Your task to perform on an android device: Add a  sized 10 FLX wcts 500 woman Trouser storn Grey  to cart on DECATHLON app
Image 0: 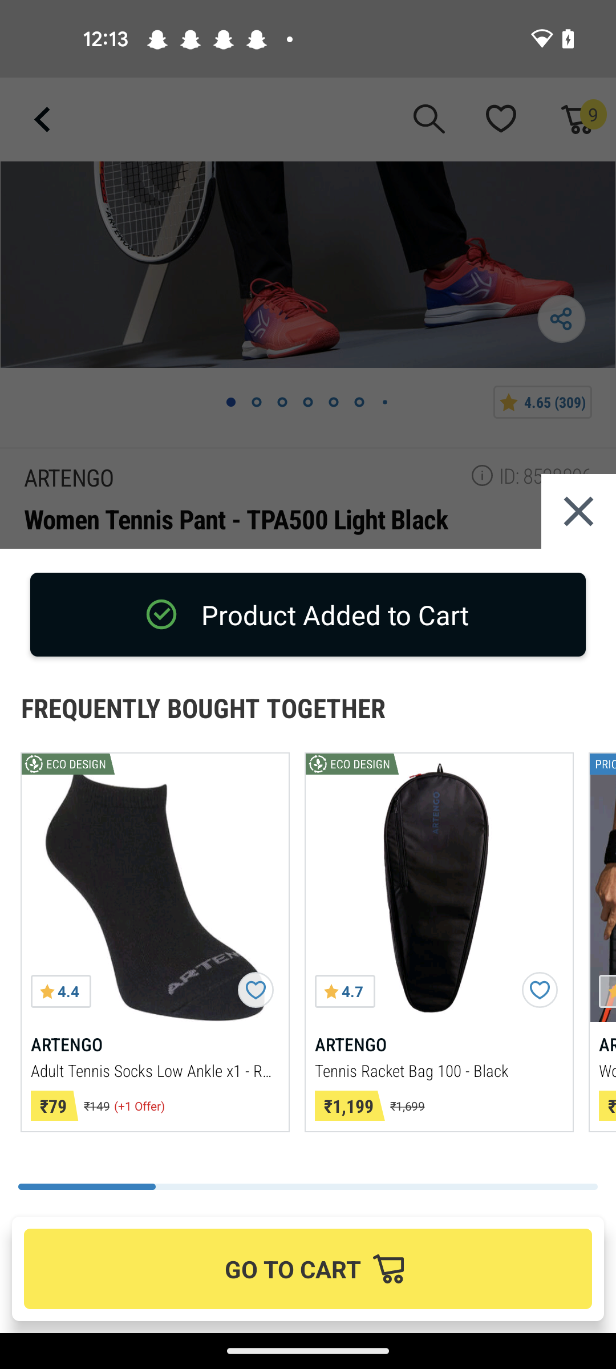
Go back to previous page 
Step 0: press back button
Image 1: 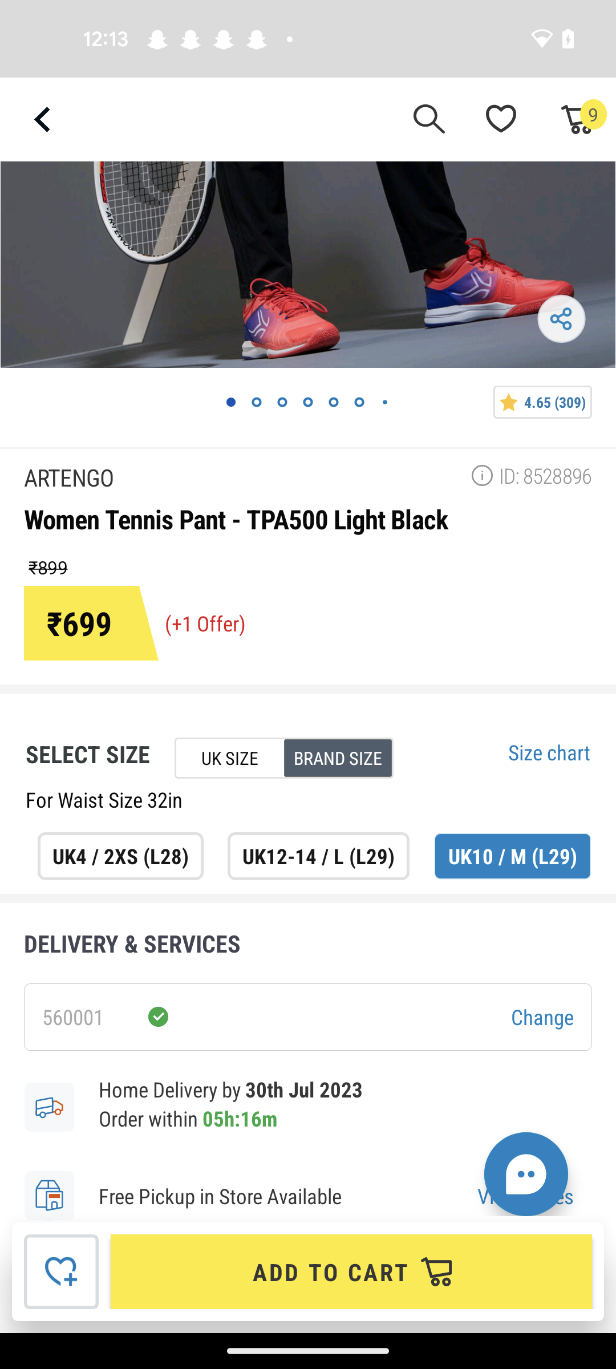
Go back to previous page 
Step 1: press back button
Image 2: 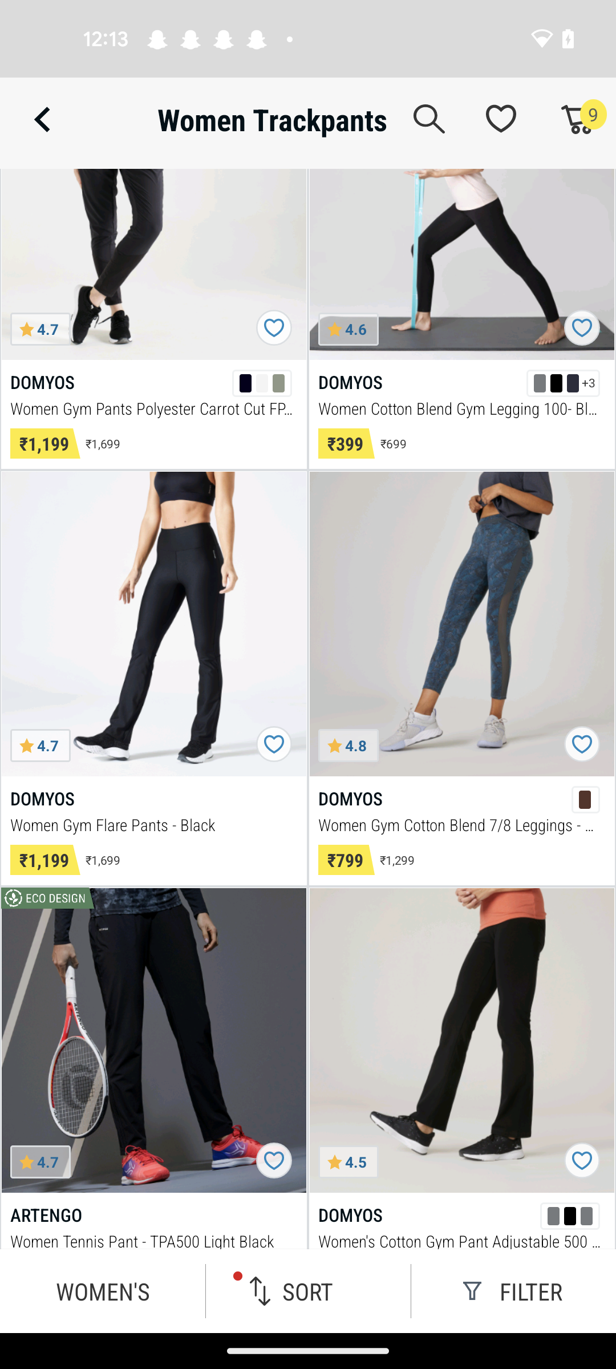
Swipe up
Step 2: scroll down
Image 3: 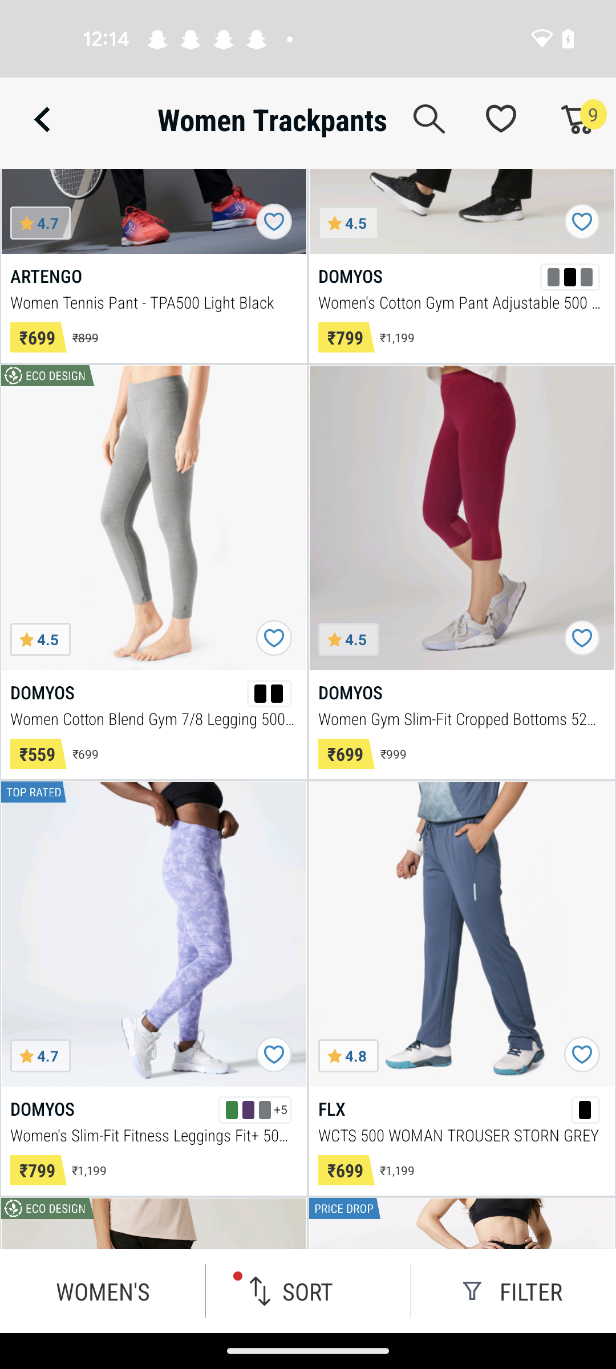
Click on the FLX wcts 500 woman Trouser storn Grey option
Step 3: click (462, 934)
Image 4: 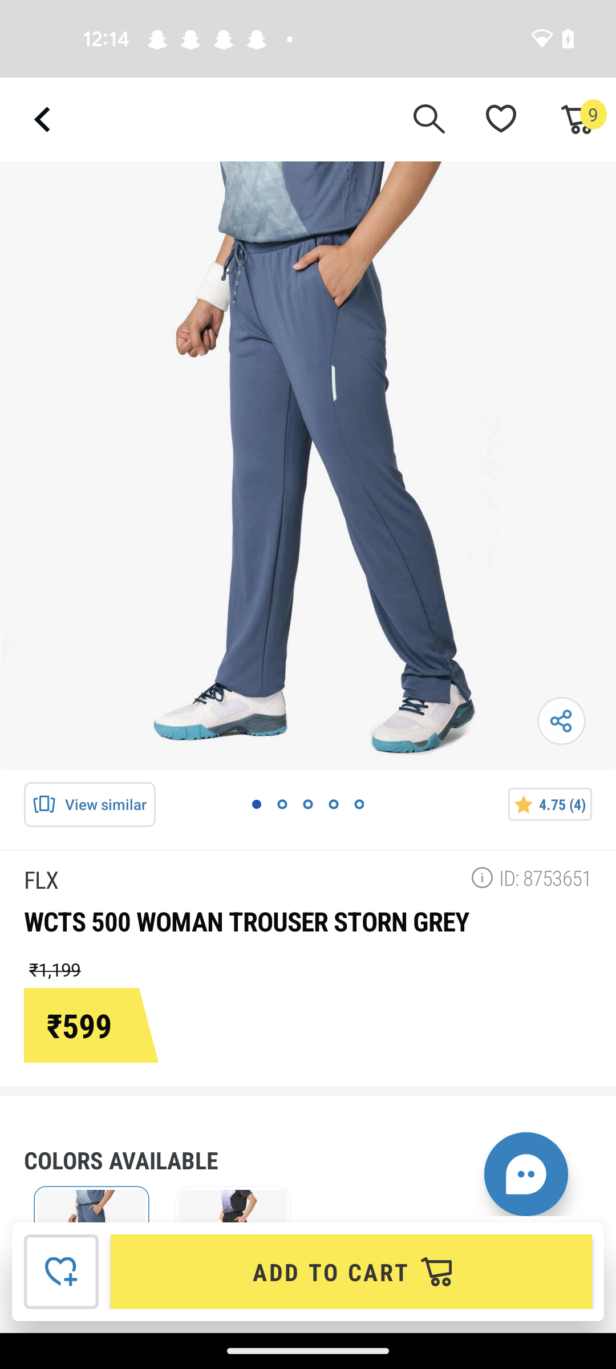
Swipe up
Step 4: scroll down
Image 6: 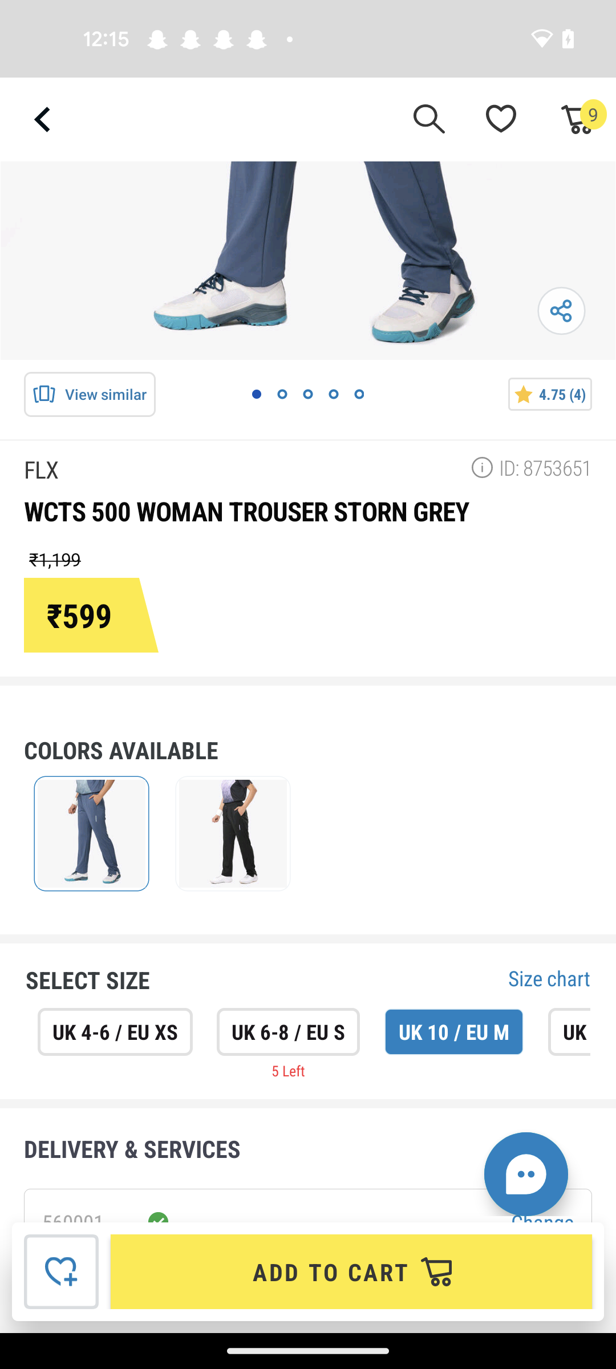
Click on the Add to cart tab
Step 6: click (351, 1271)